Your task to perform on an android device: Set a timer for 2 hours, 20 minutes, and 12 seconds and start the timer.
Image 0: 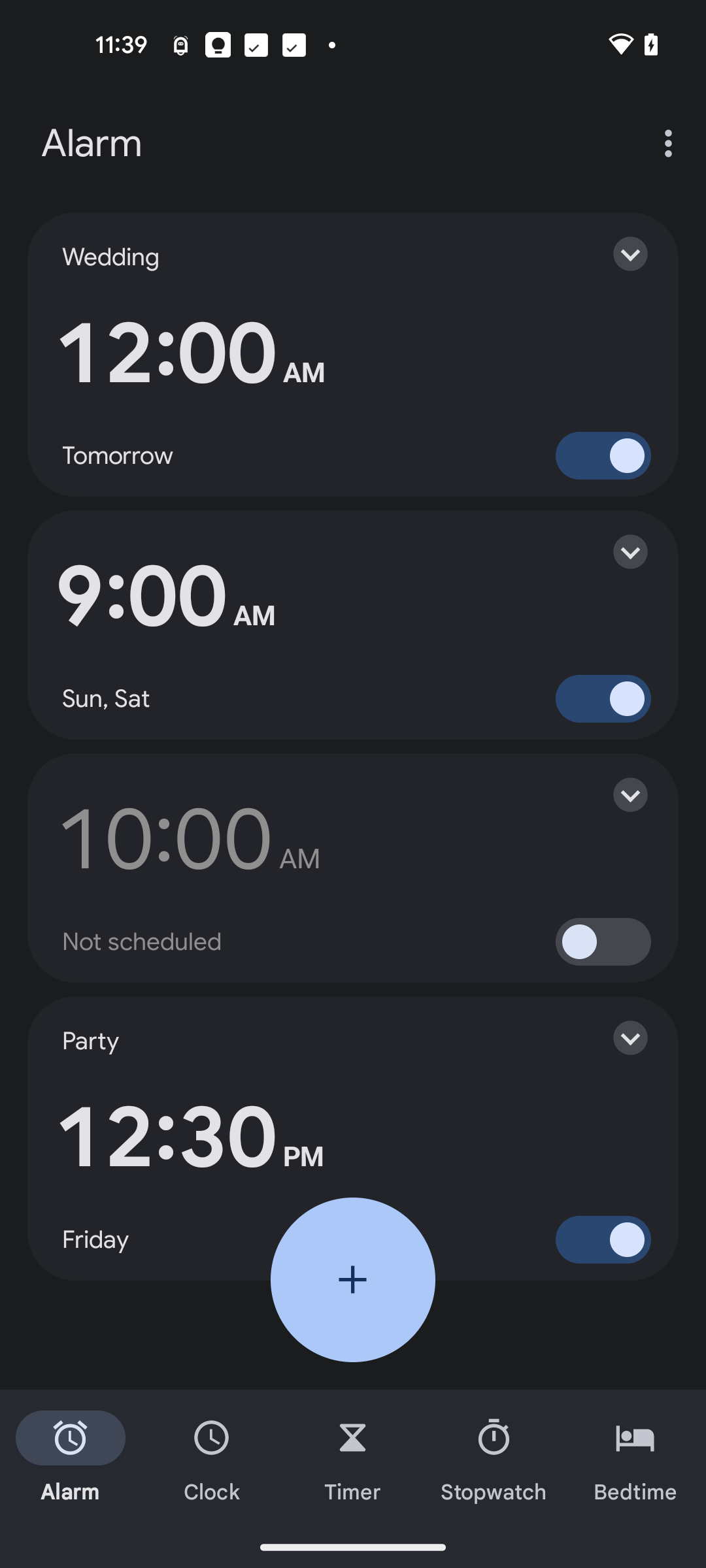
Go to the Timer section at the bottom of the screen
Step 0: click (353, 1458)
Image 1: 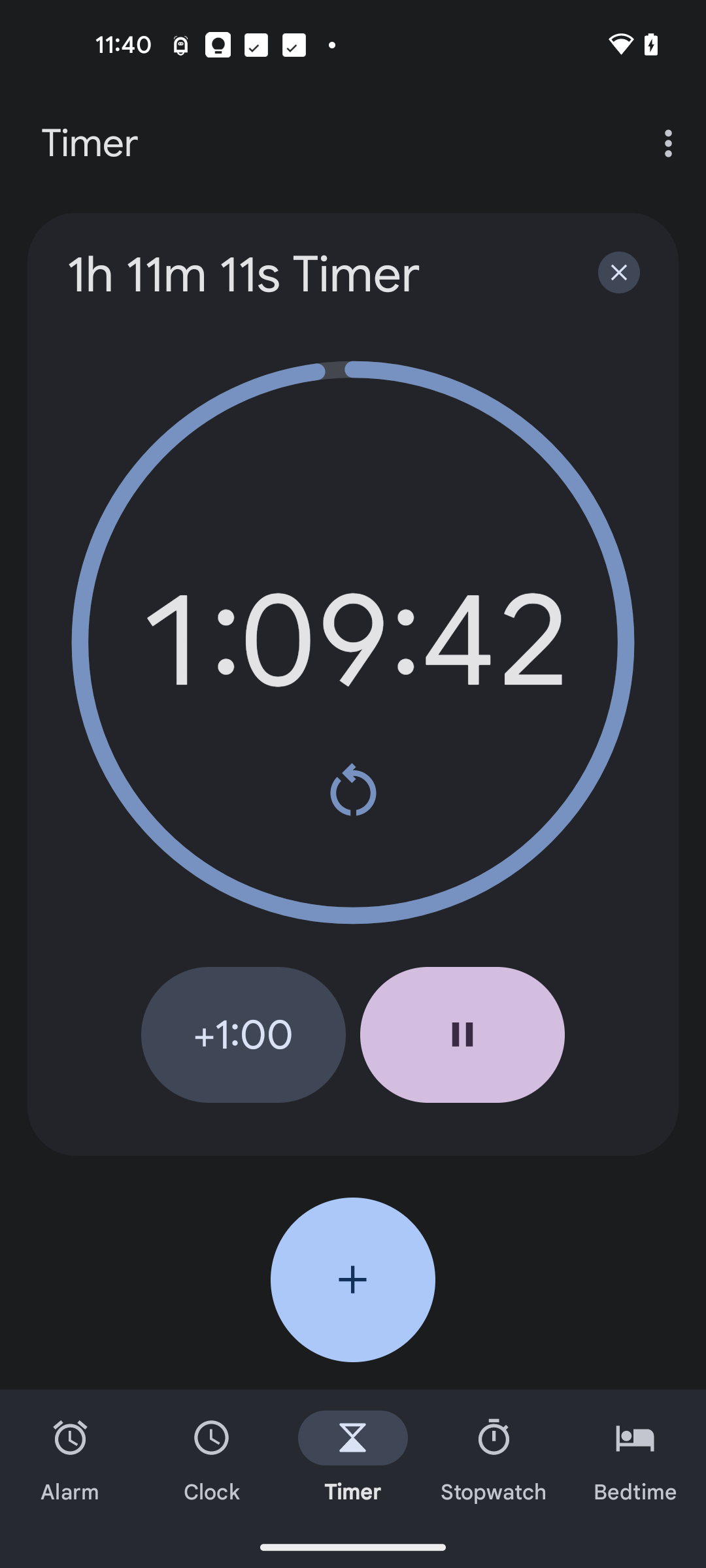
Click on the + button to add a new timer
Step 1: click (353, 1279)
Image 2: 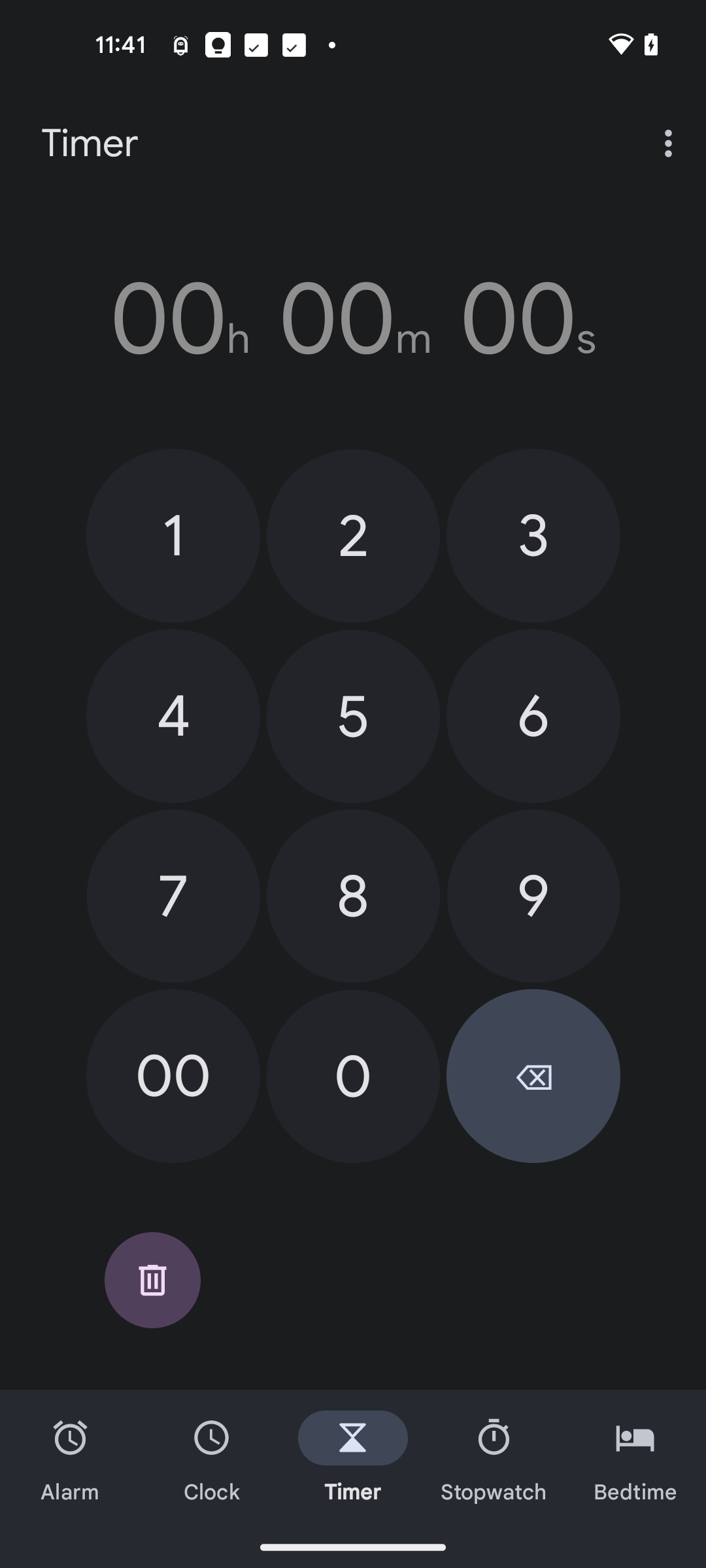
Set the timer for 2 hours, 20 minutes and 12 seconds
Step 2: click (341, 544)
Image 3: 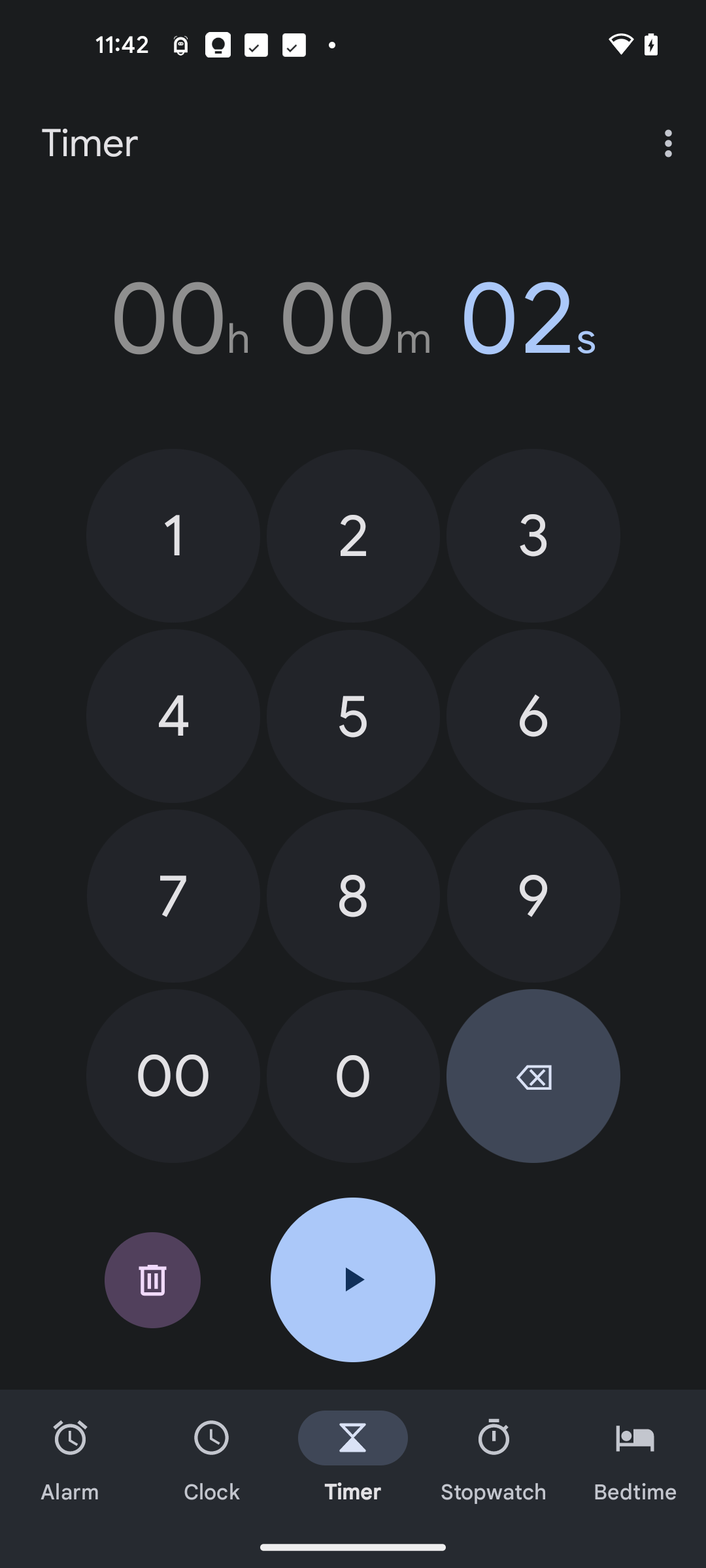
Set the timer for 2 hours, 20 minutes and 12 seconds
Step 3: click (353, 536)
Image 4: 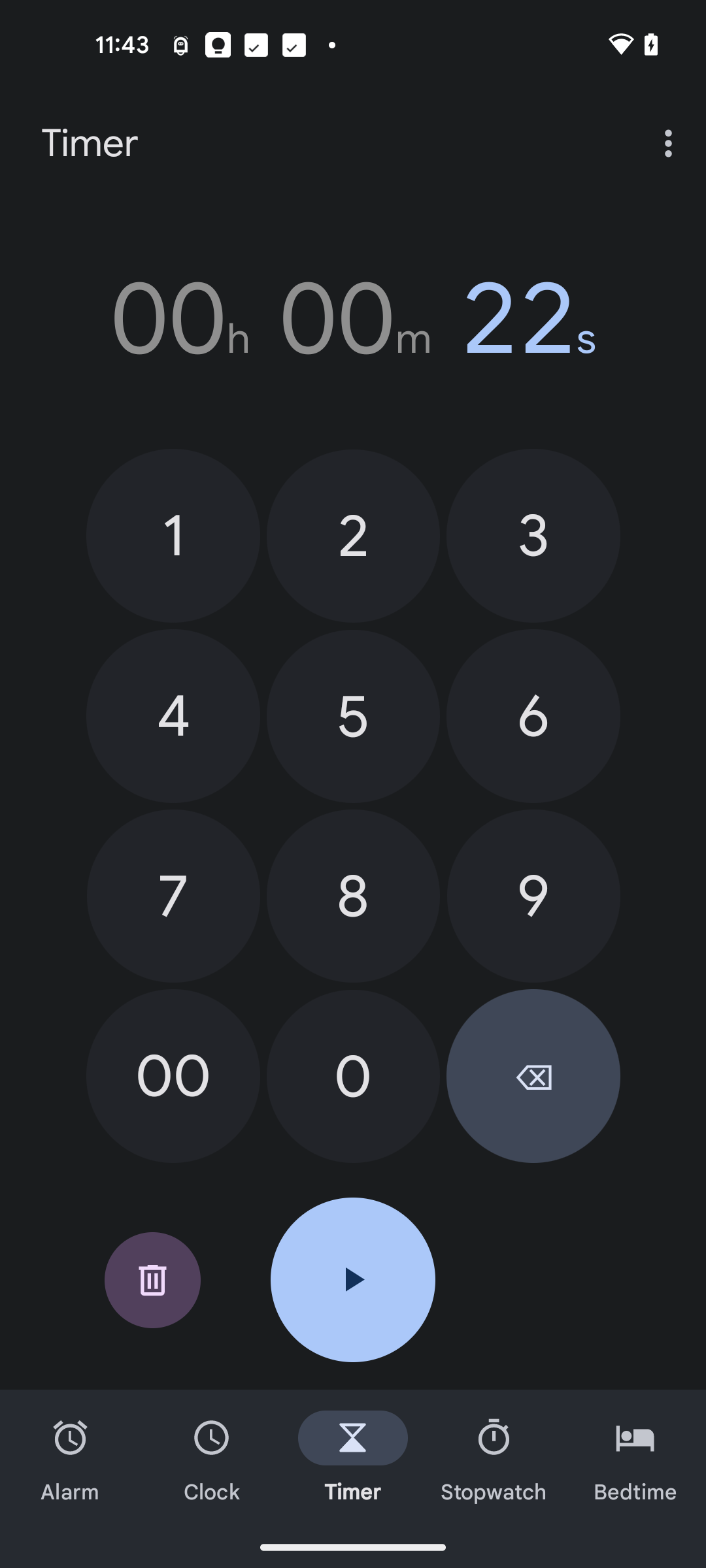
Set the timer for 2 hours, 20 minutes and 12 seconds
Step 4: click (353, 1075)
Image 5: 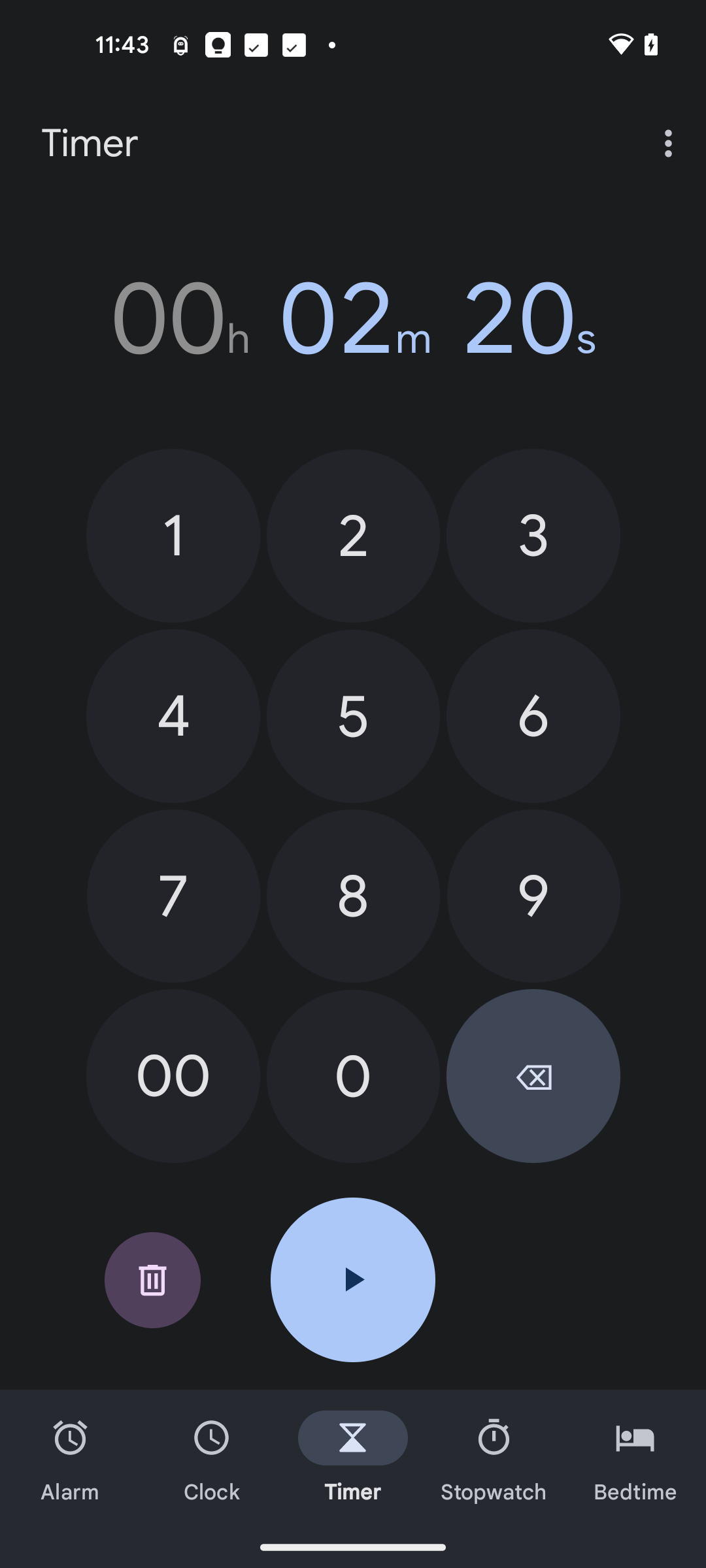
Set the timer for 2 hours, 20 minutes and 12 seconds
Step 5: click (173, 536)
Image 6: 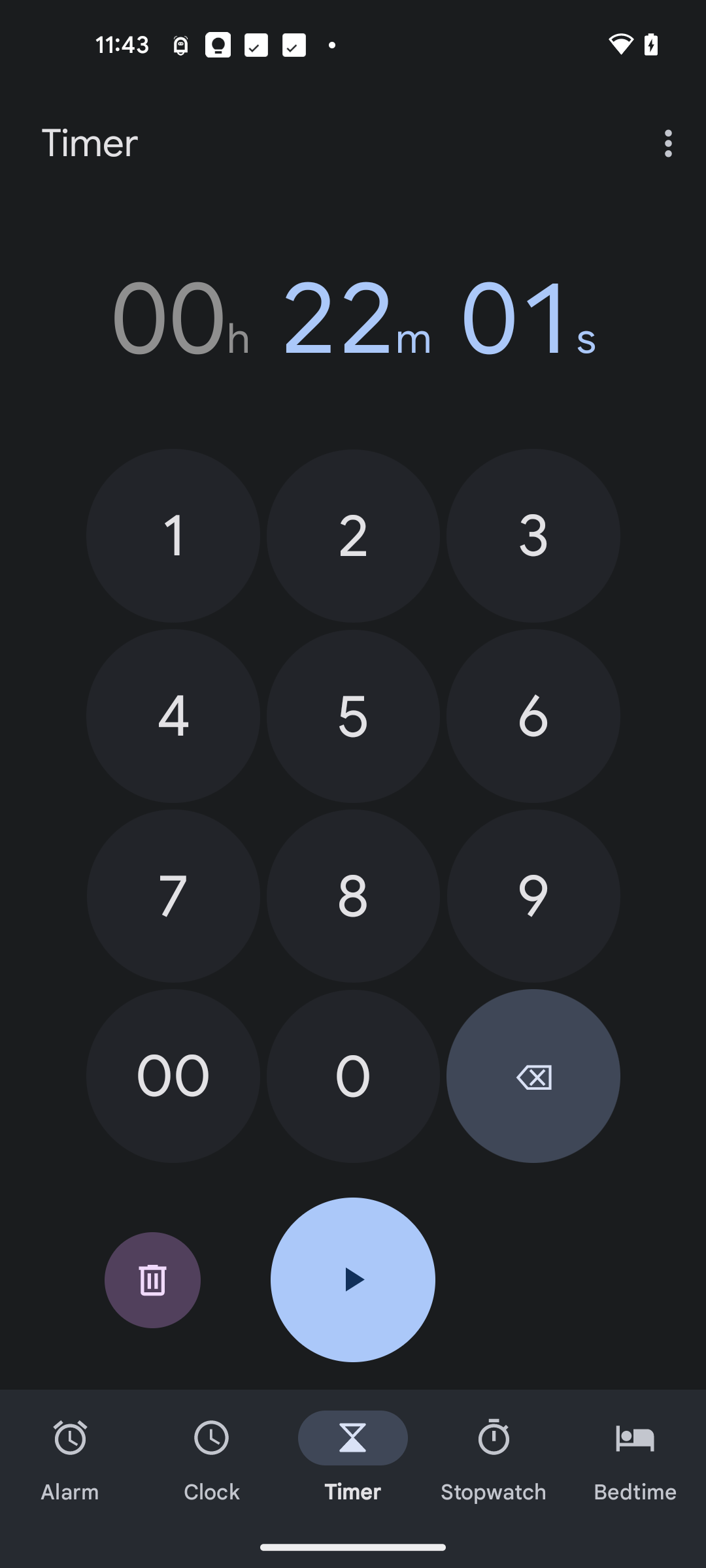
Set the timer for 2 hours, 20 minutes and 12 seconds
Step 6: click (353, 536)
Image 7: 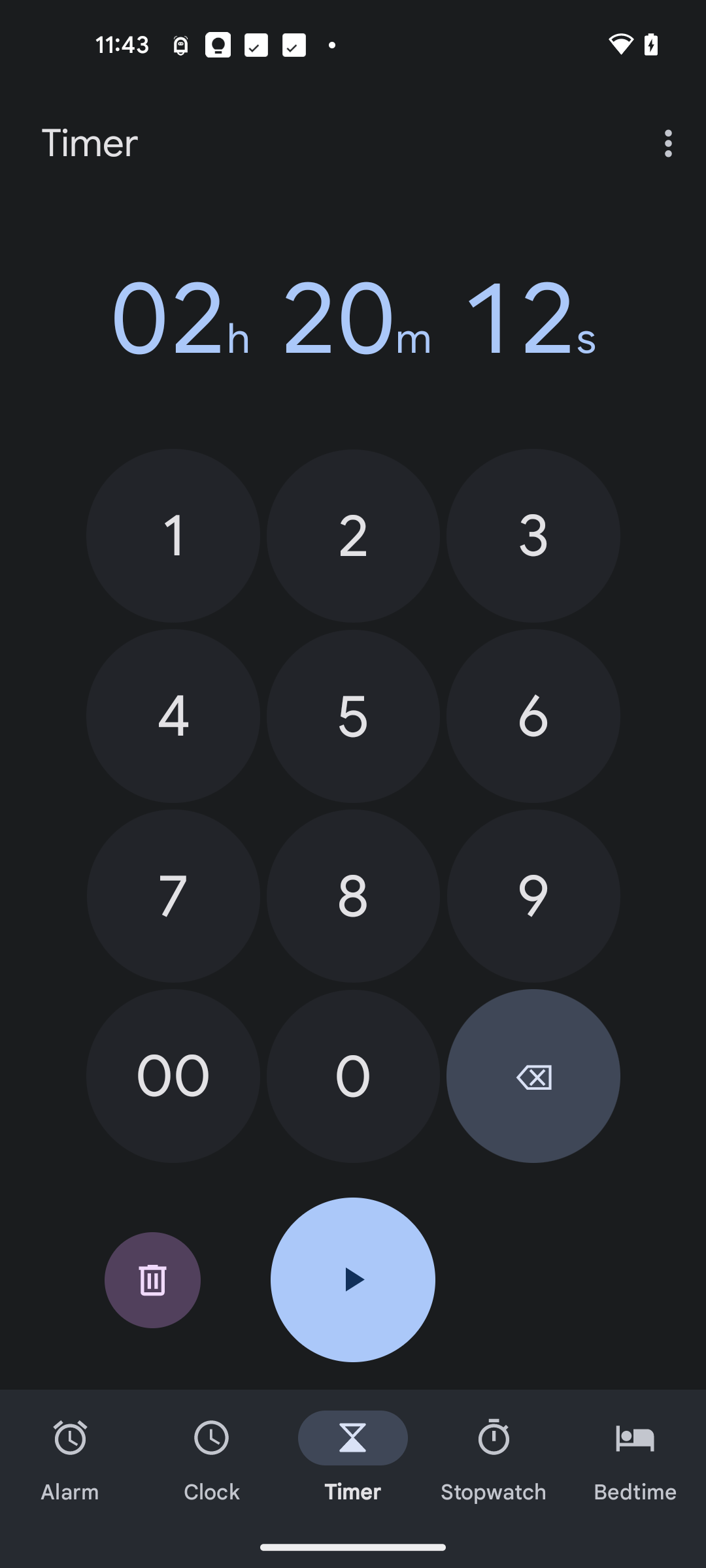
Click on the start button to start the timer
Step 7: click (353, 1279)